Your task to perform on an android device: I should disable the SMS reminder setting in the Duolingo app so it doesn't annoy me when I'm working.
Image 0: 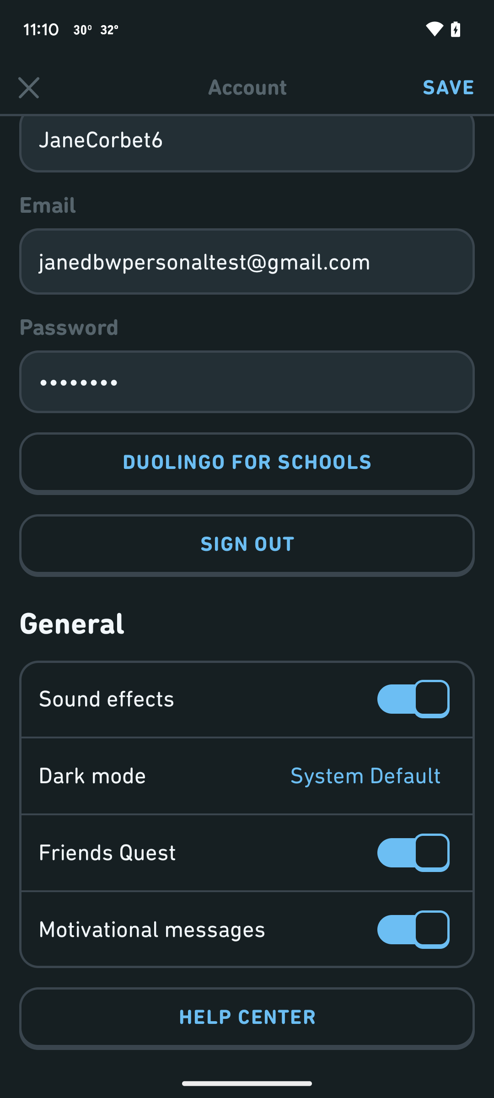
Swipe up the to view SMS notification option
Step 0: scroll down
Image 1: 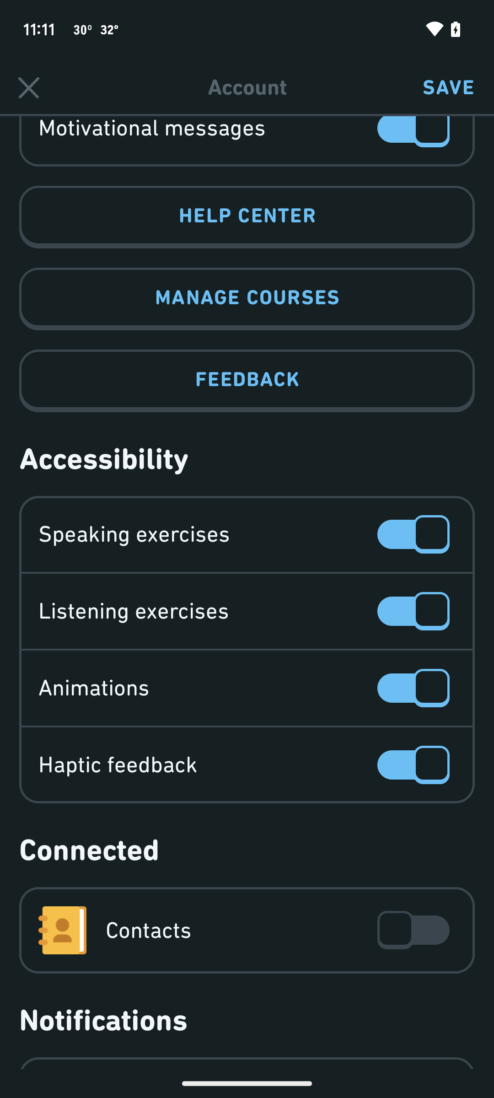
Swipe up the to view SMS notification option
Step 1: scroll down
Image 2: 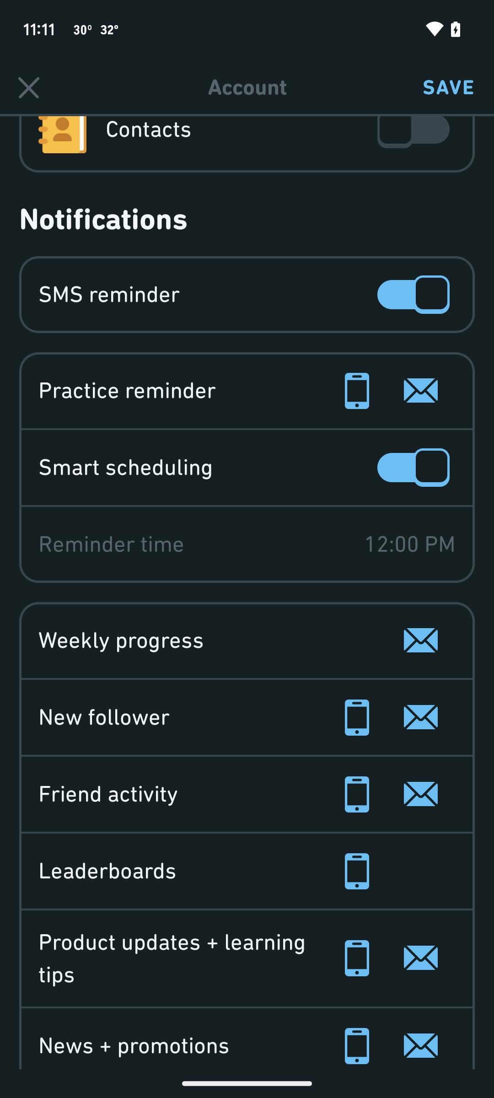
Disable the SMS notification
Step 2: click (416, 294)